Your task to perform on an android device: I need a pair of casual shoes for everyday use, therefore I'm want to look for them on Snapdeal.
Image 0: 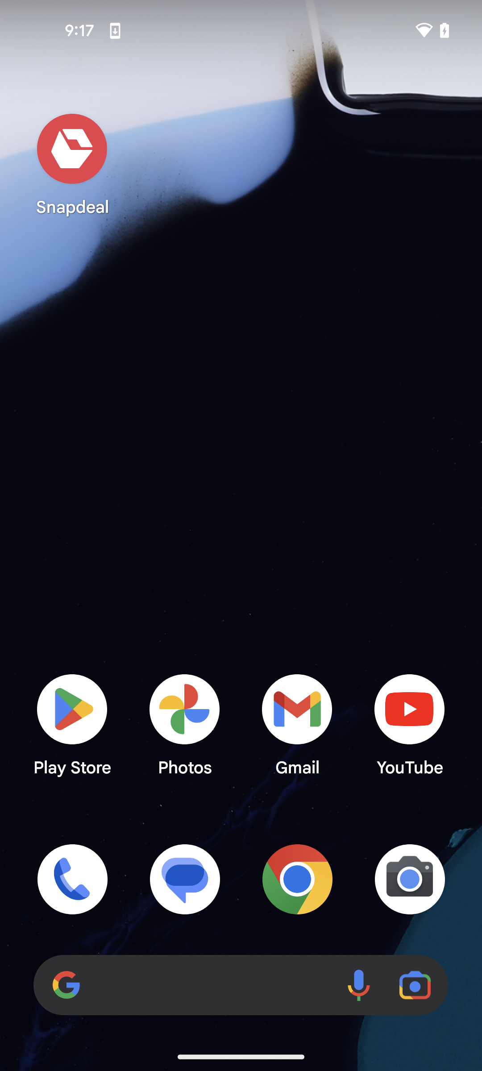
open the Snapdeal app
Step 0: open app "Snapdeal"
Image 1: 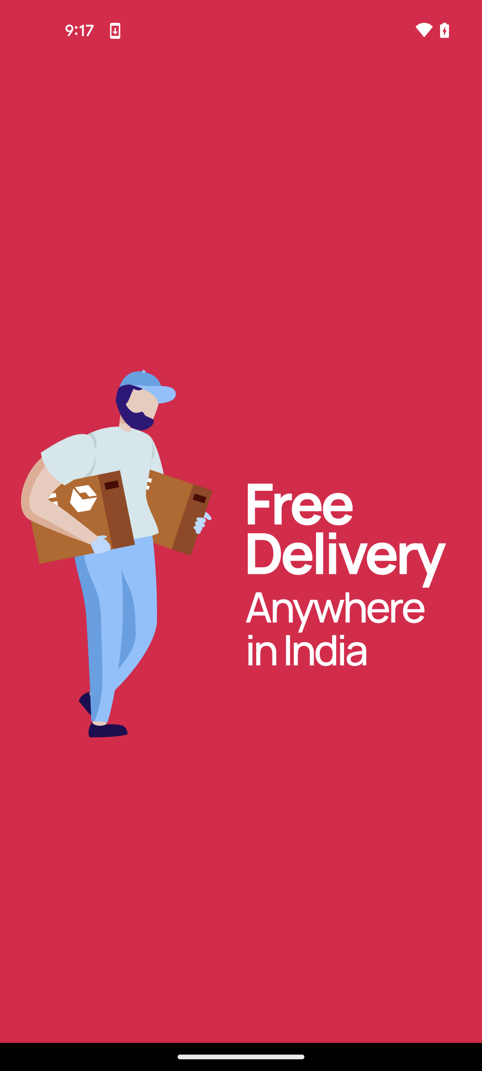
open the Snapdeal app
Step 1: wait
Image 2: 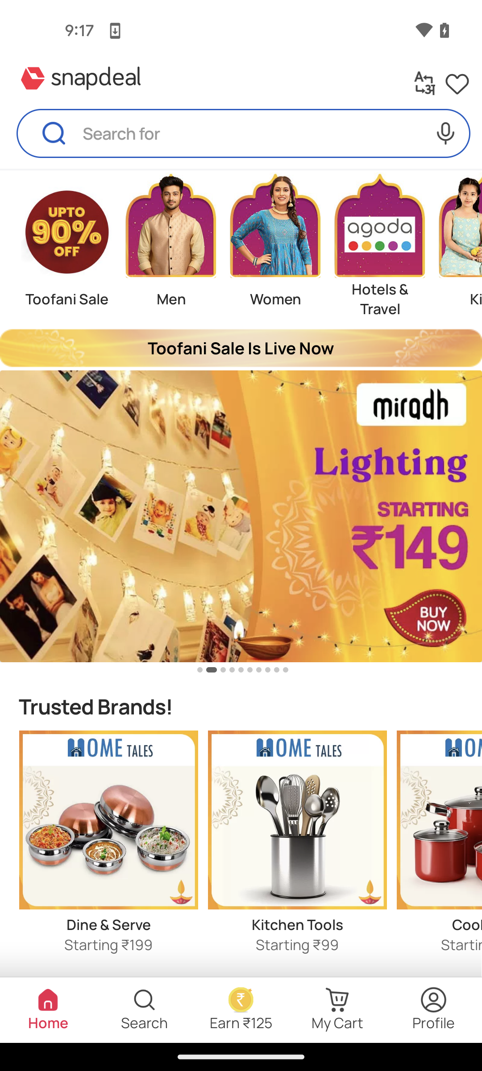
click on the search bar
Step 2: click (278, 138)
Image 3: 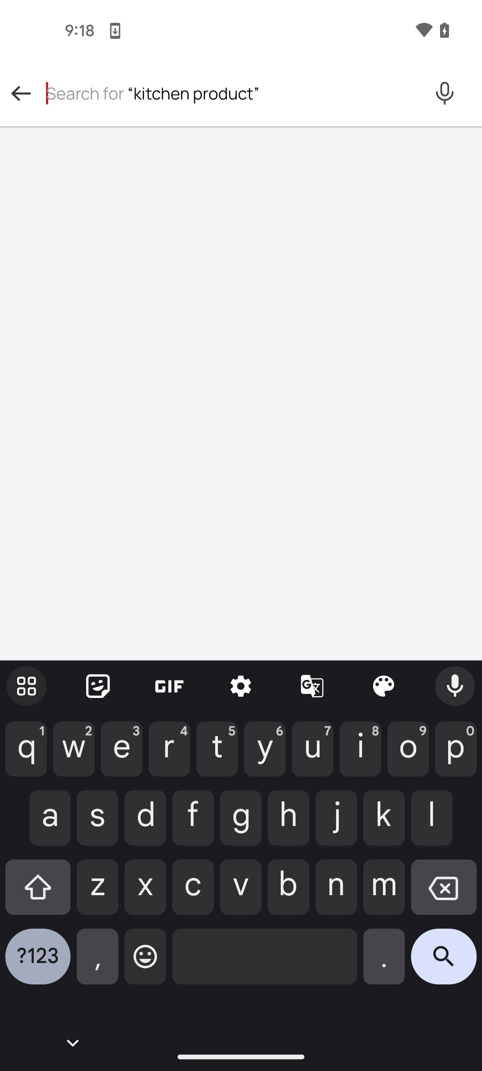
type text casual shoes
Step 3: type "casual shoes"
Image 4: 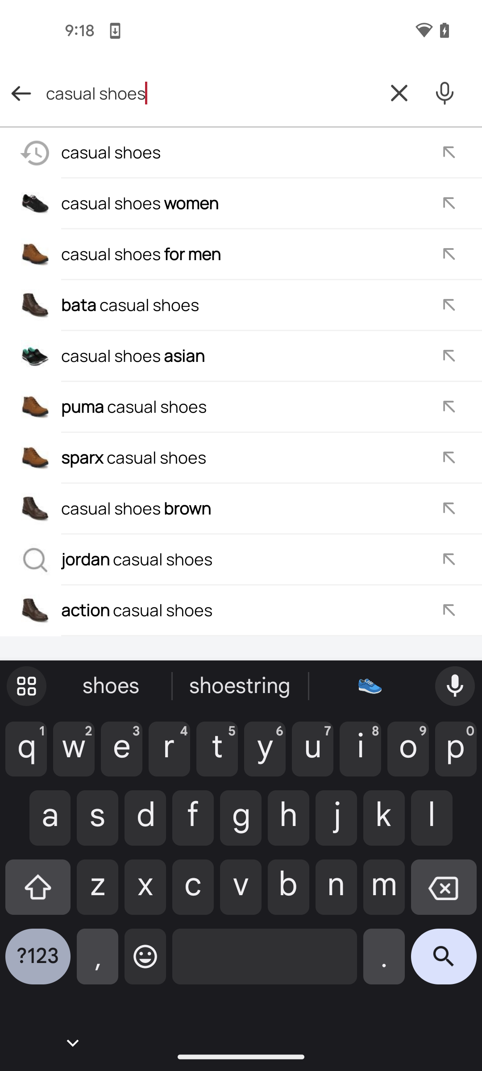
click on the search icon
Step 4: click (444, 963)